Your task to perform on an android device: Go to the Easy Notes app & Delete the Note My Meets
Image 0: 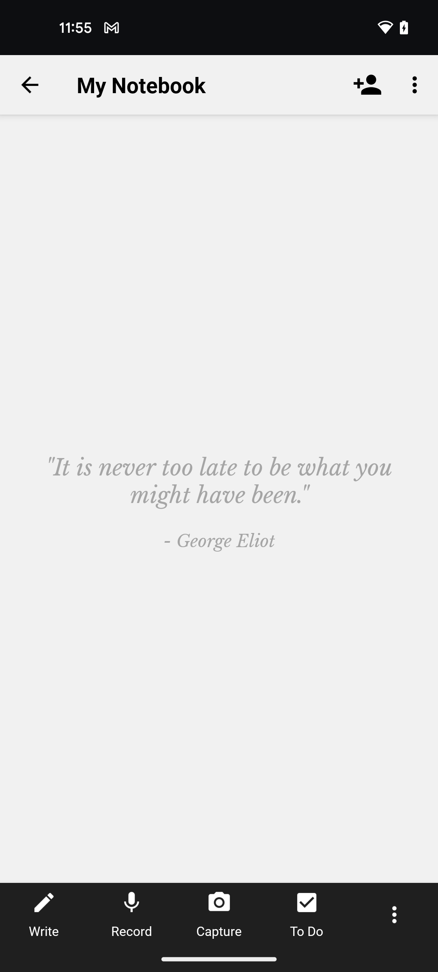
open the Easy Notes app
Step 0: open app "Easy Notes"
Image 1: 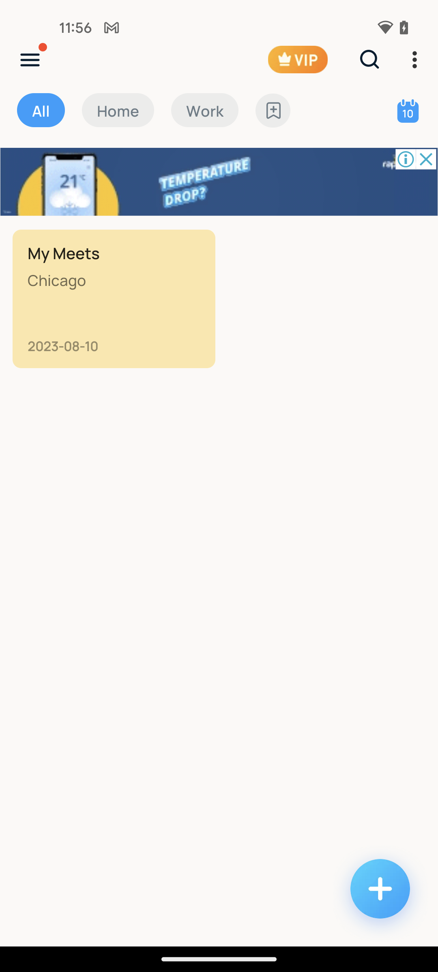
click on the note My Meets
Step 1: click (122, 333)
Image 2: 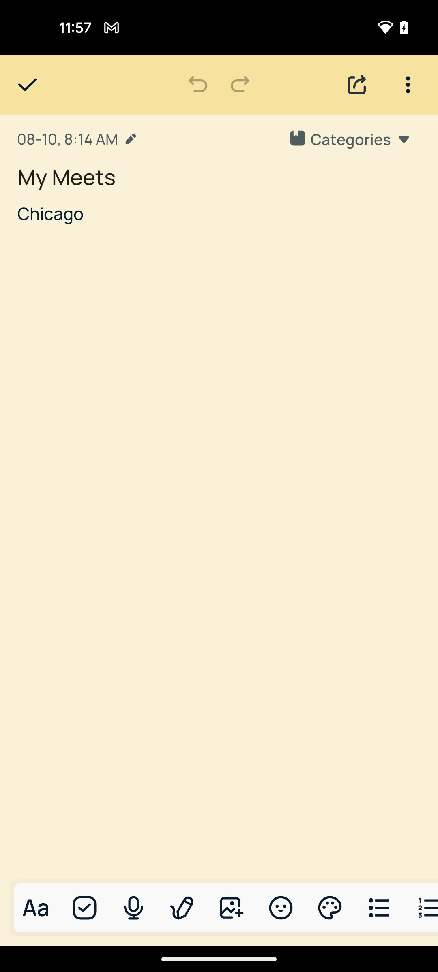
click on three dots at the top right corner of the screen
Step 2: click (406, 84)
Image 3: 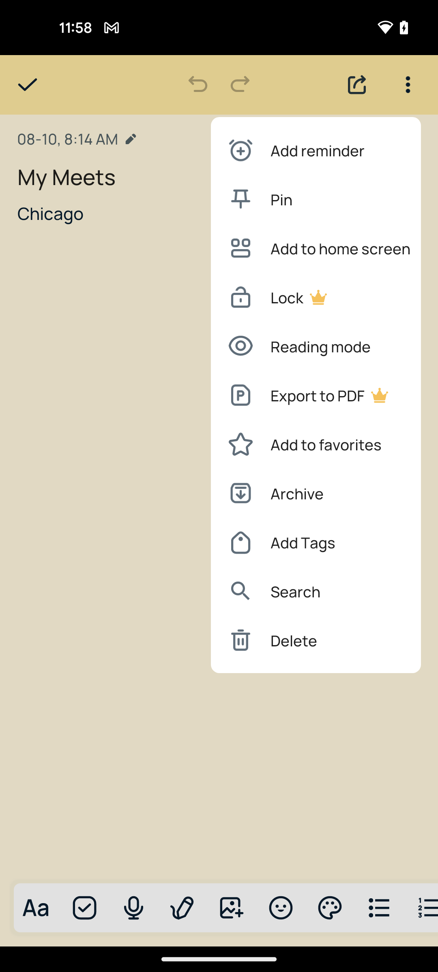
click on the delete option
Step 3: click (297, 640)